Your task to perform on an android device: I planned to buy an electric lawn mower several days ago, but I forgot to buy it. Now, I have decided to buy an electric lawn mower, so search for the electric lawn mower in the Temu app.
Image 0: 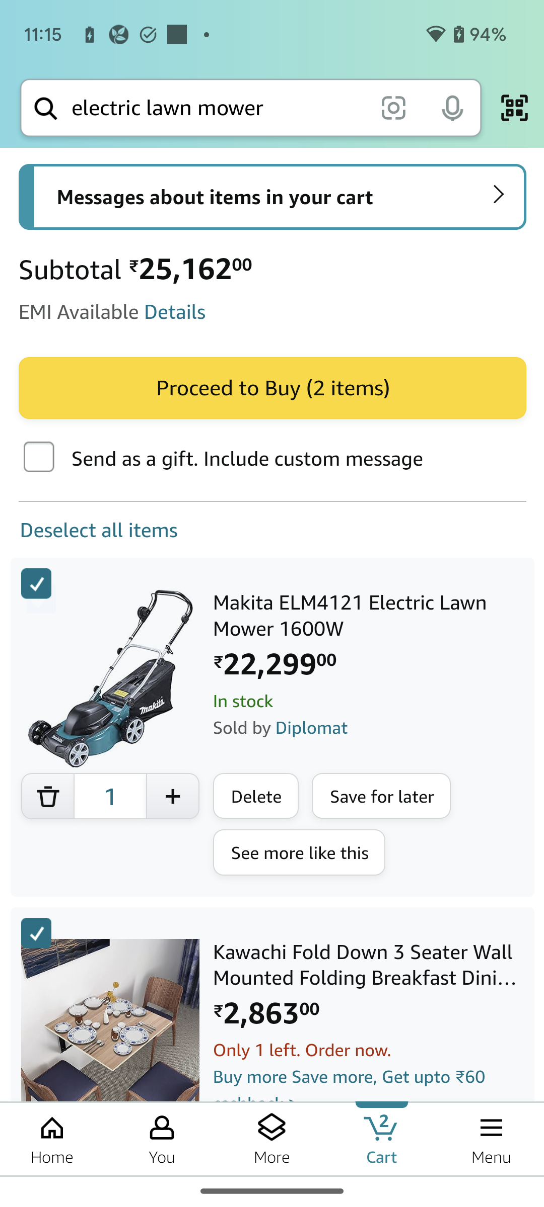
Open the Temu app.
Step 0: open app "Temu"
Image 1: 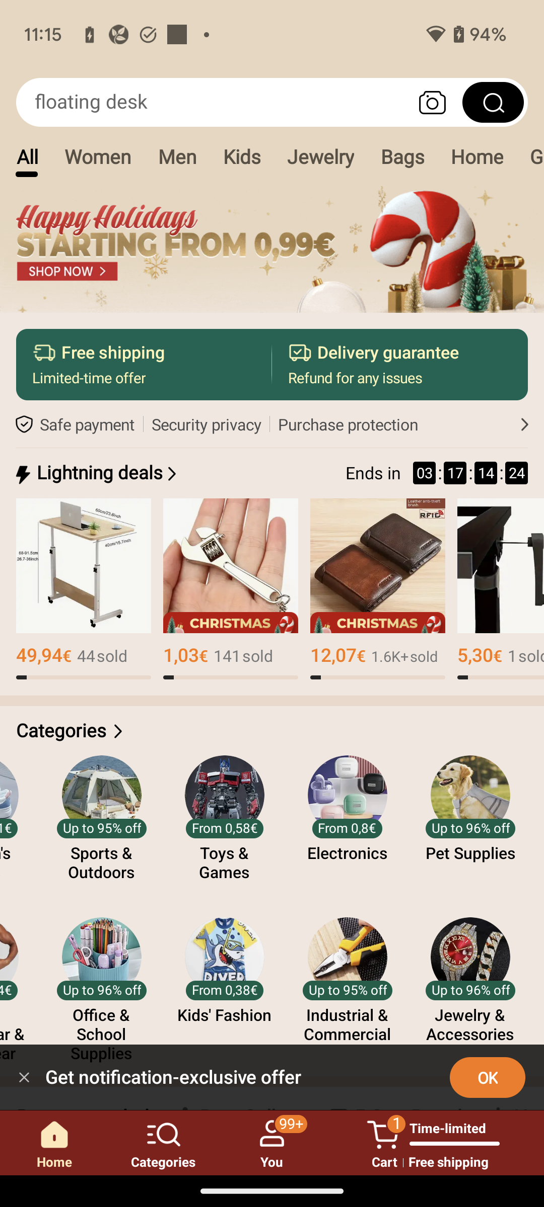
Click on the search bar at the top of the screen to search for the lawn mower.
Step 1: click (213, 102)
Image 3: 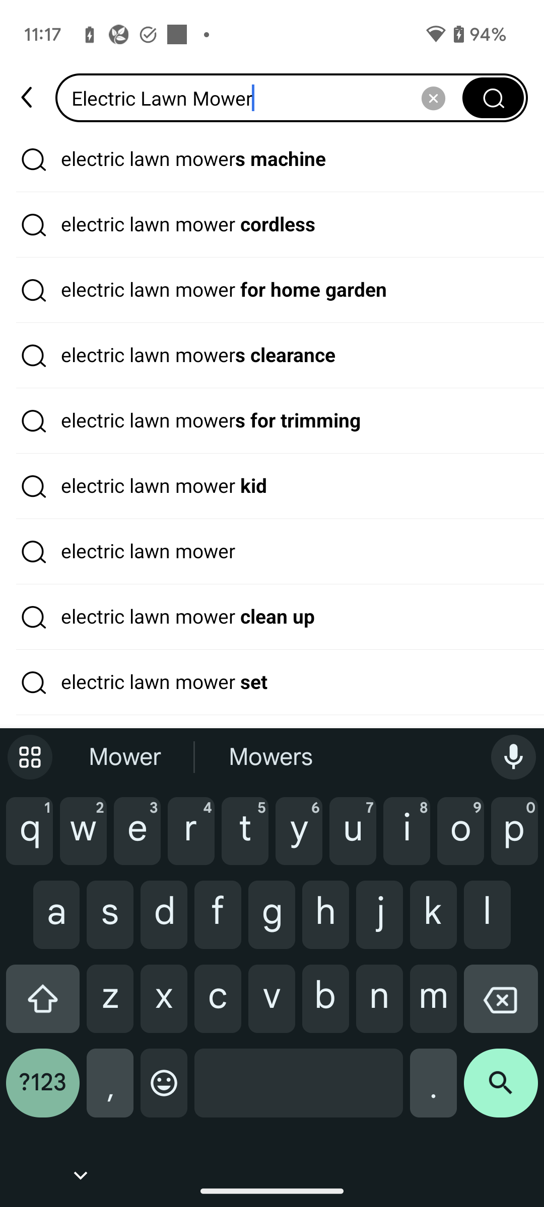
Click on the search icon at the bottom right corner of the screen to view the search result.
Step 3: click (501, 1091)